Your task to perform on an android device: Look for hammers in the Tools & Hardware Category in the Snapdeal  app.
Image 0: 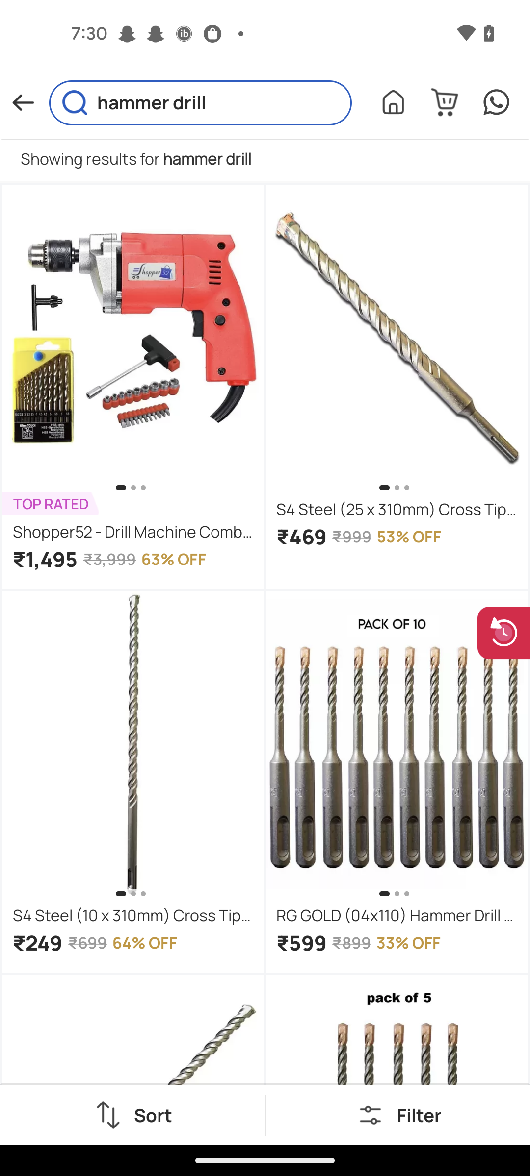
Click on the filter icon 
Step 0: click (370, 1115)
Image 1: 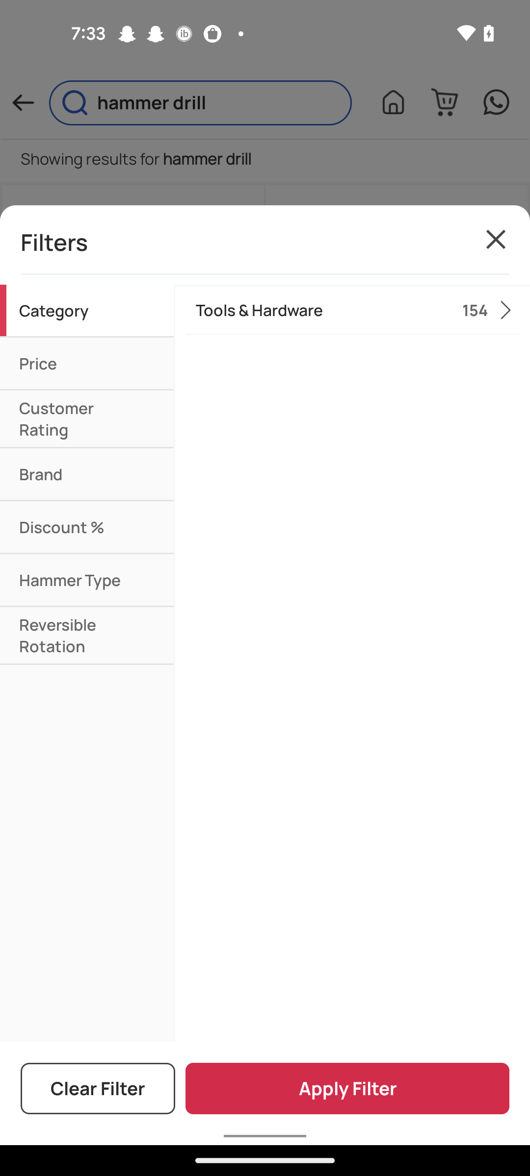
Click on the Category
Step 1: click (81, 310)
Image 2: 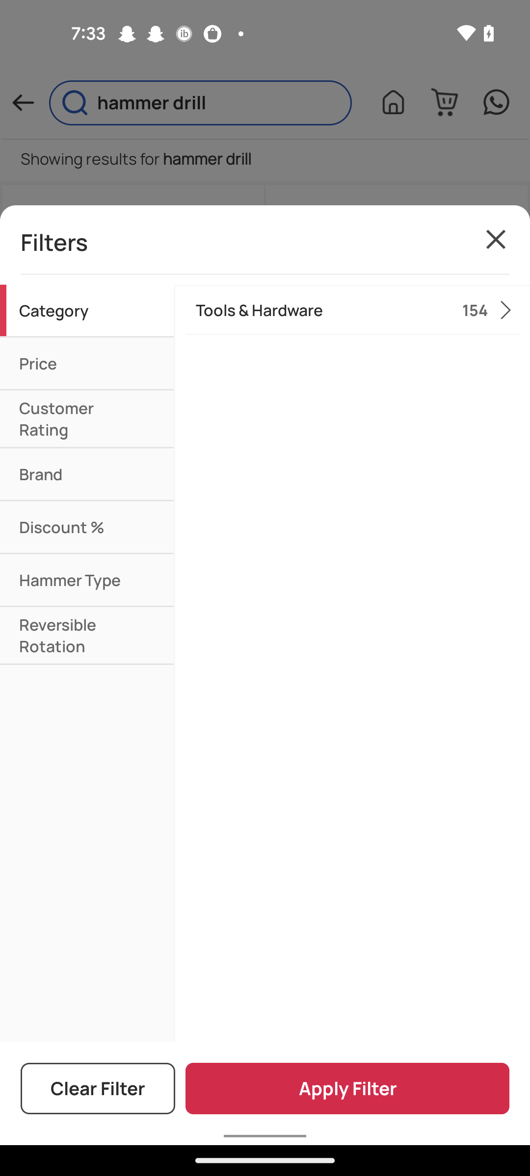
Click on the Tools & Hardware Category
Step 2: click (319, 310)
Image 3: 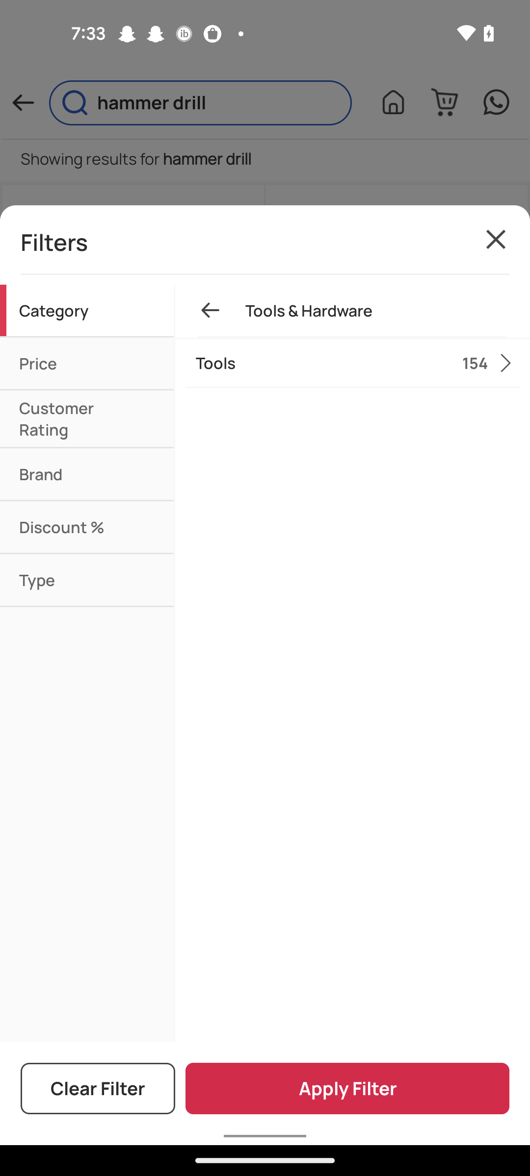
Click on the Tools
Step 3: click (319, 363)
Image 4: 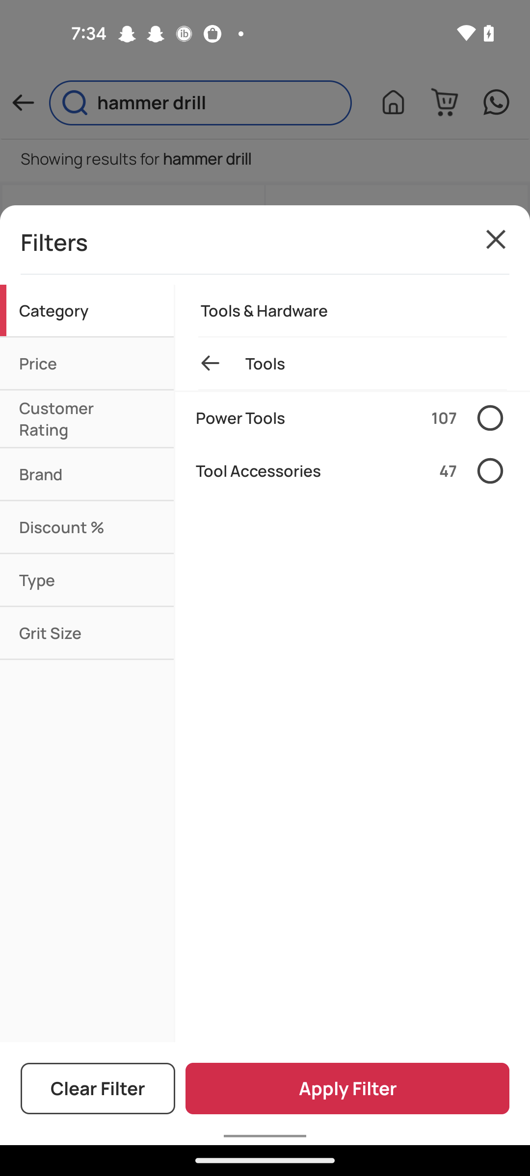
Click on the power Tools
Step 4: click (490, 417)
Image 5: 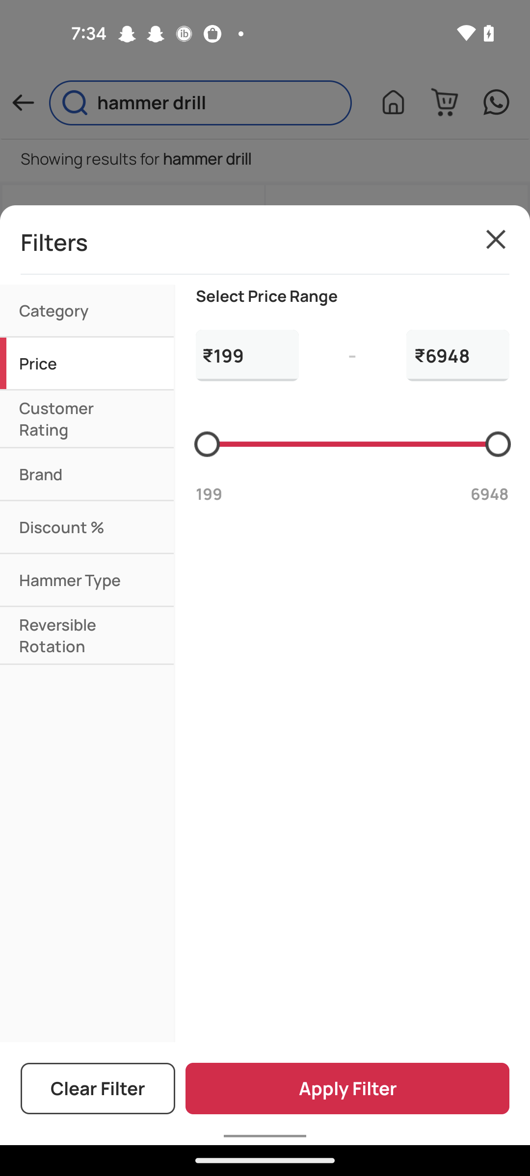
Click on the Apply Filter tab
Step 5: click (347, 1088)
Image 6: 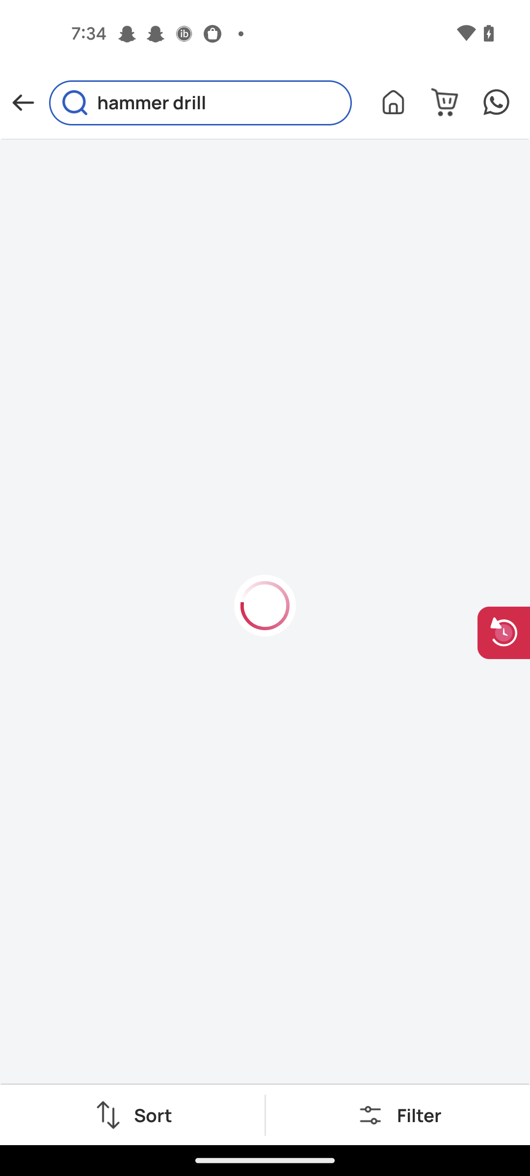
Click on the Apply Filter tab
Step 6: wait